Your task to perform on an android device: I'm planning to visit Cape Town with four friends, therefore search for a hotel in Cape Town for five nights between December 23rd and December 28th, 2023 in the expedia app.
Image 0: 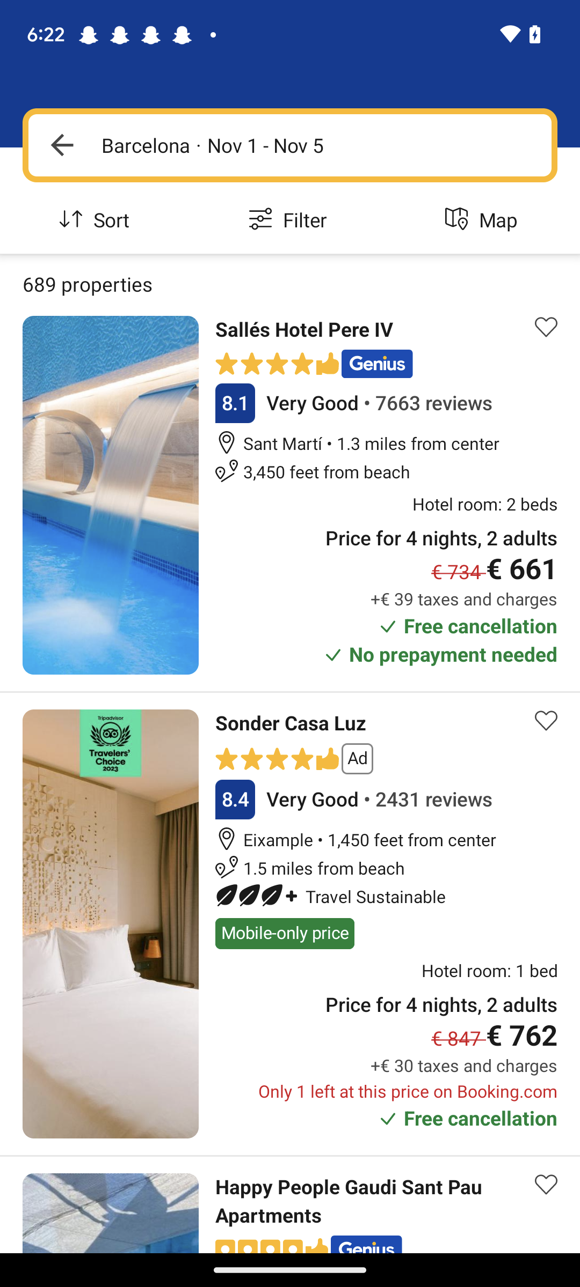
Open the expedia app
Step 0: open app "Expedia"
Image 1: 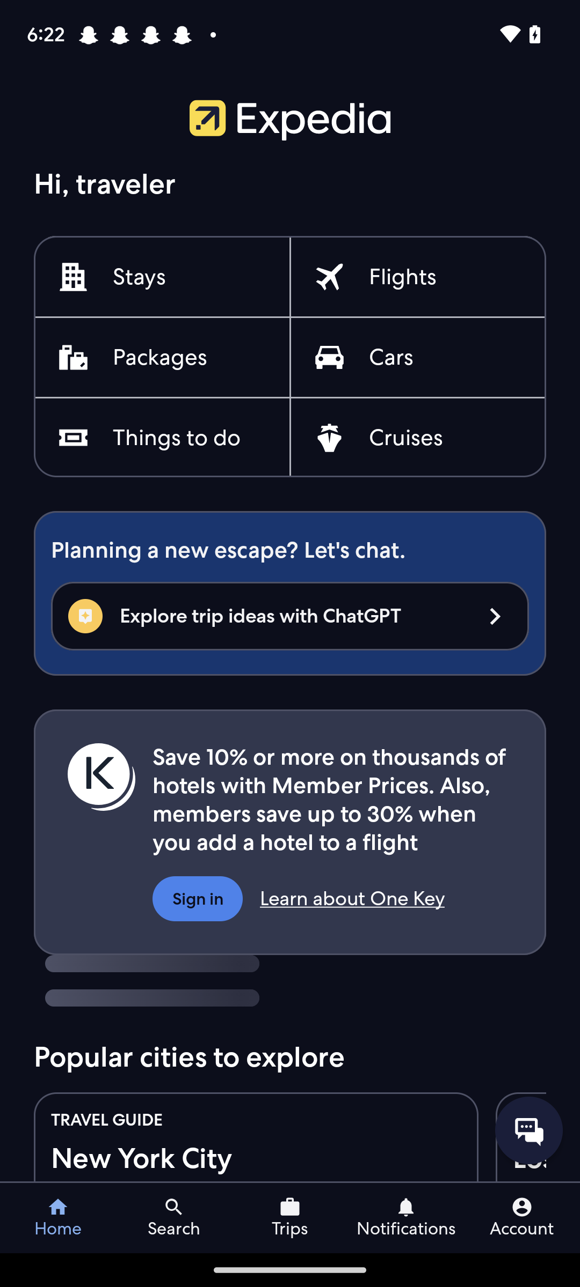
Click on the stays section
Step 1: click (139, 277)
Image 2: 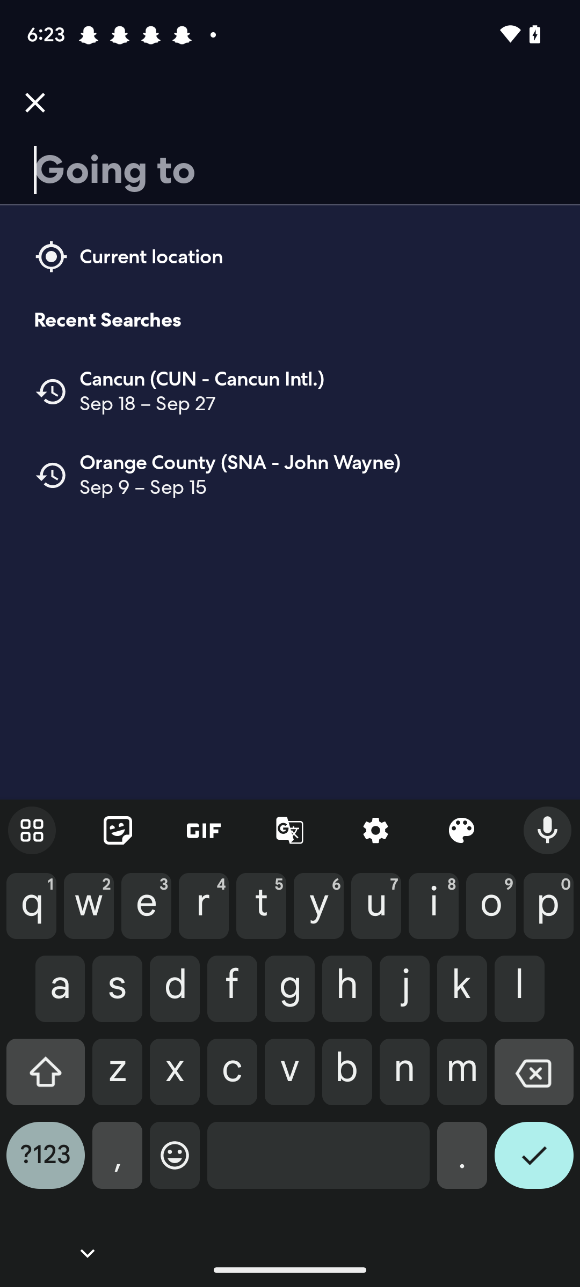
Search for Cape Town
Step 2: type "Cape Town"
Image 3: 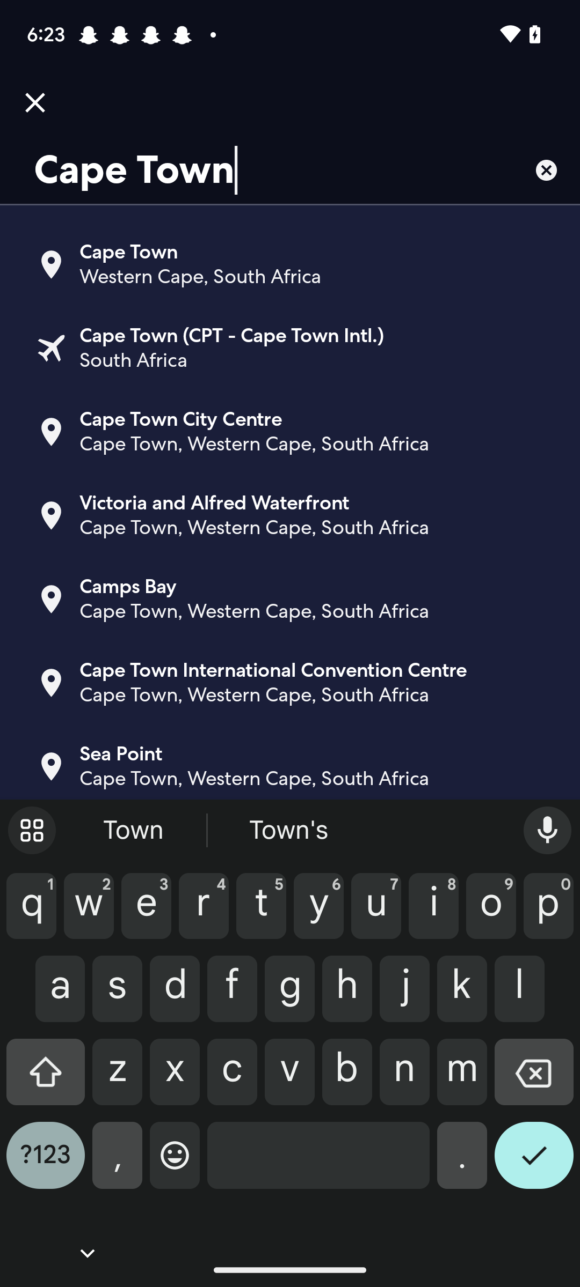
Click on the first result
Step 3: click (200, 276)
Image 4: 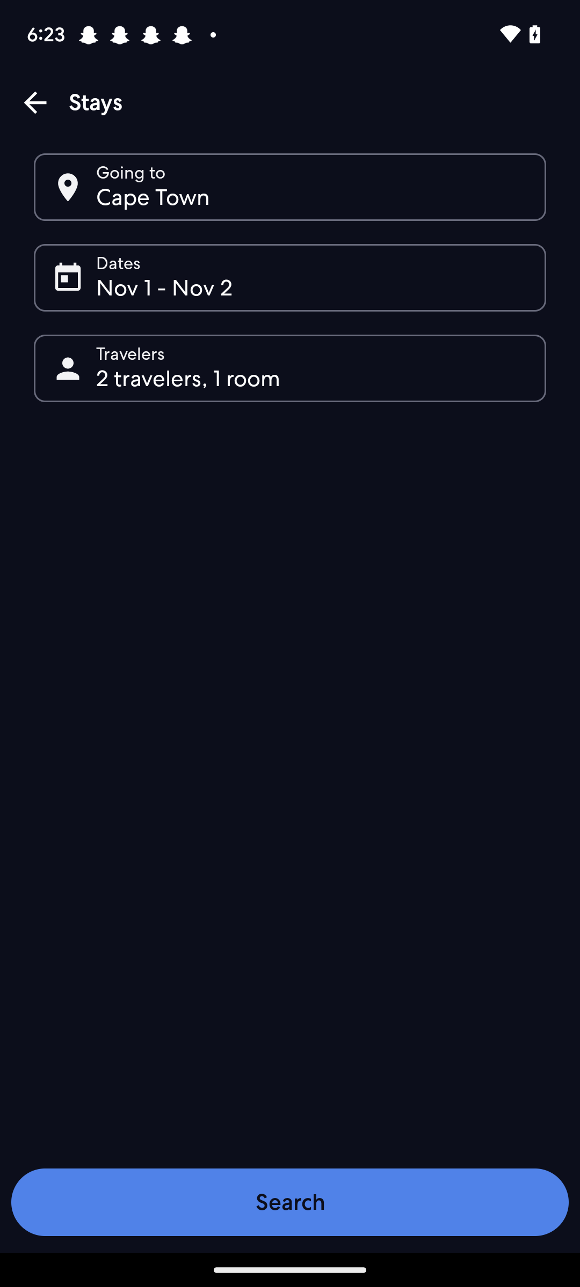
Click on the date section
Step 4: click (289, 277)
Image 5: 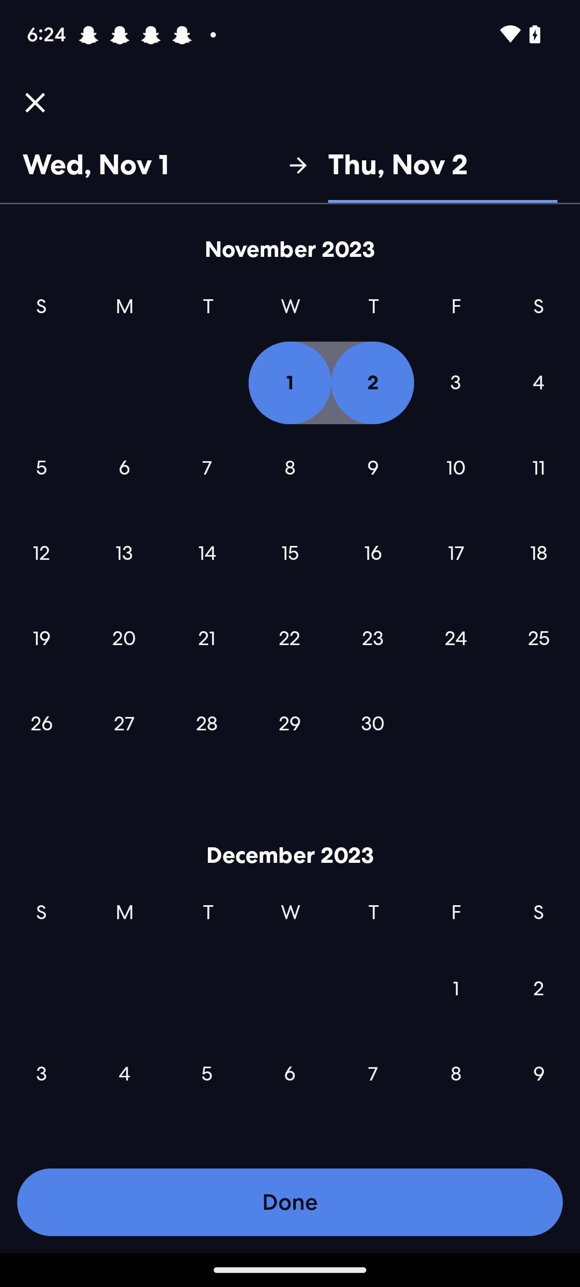
swipe up the calendar
Step 5: scroll down
Image 6: 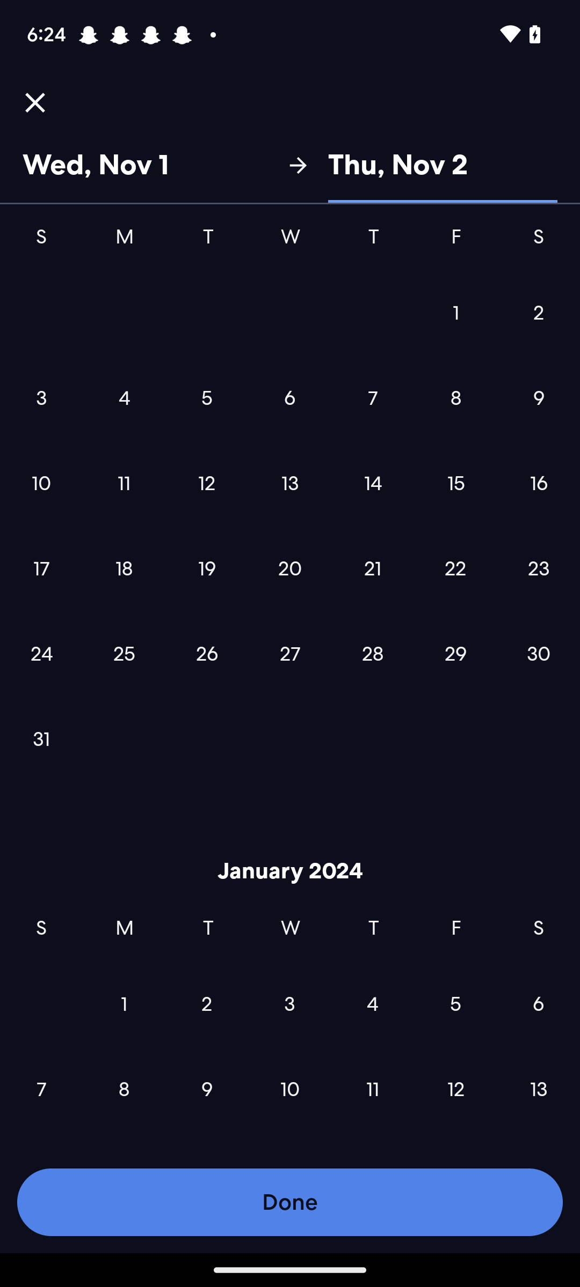
Select the start date as Dec 23.
Step 6: scroll left
Image 7: 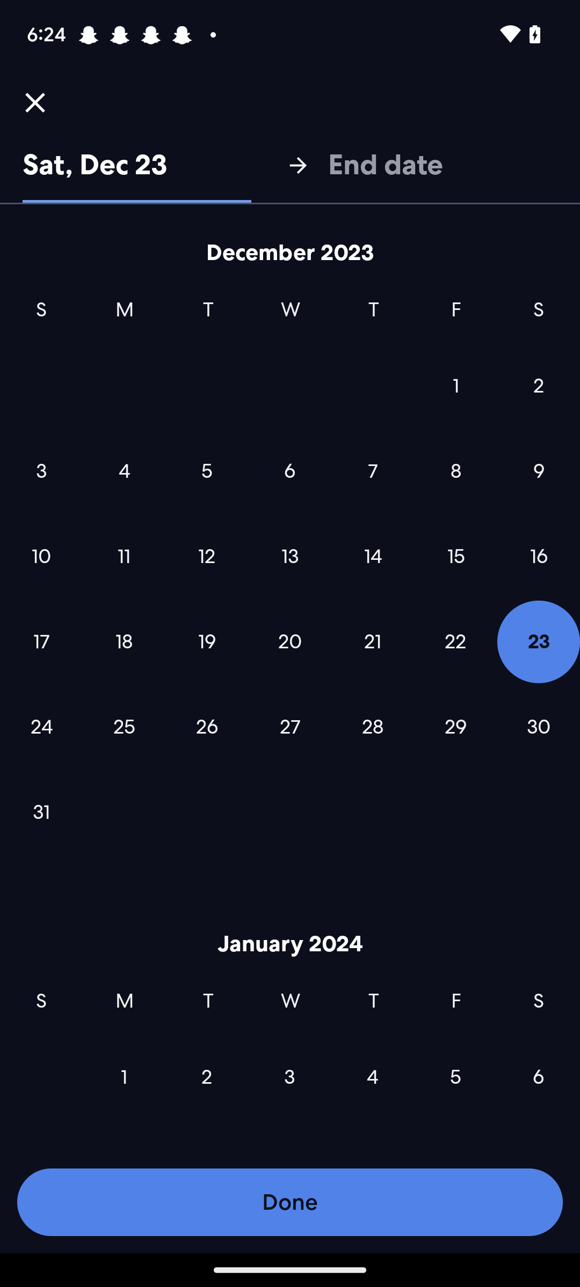
Select the end date as Dec 28.
Step 7: click (373, 727)
Image 8: 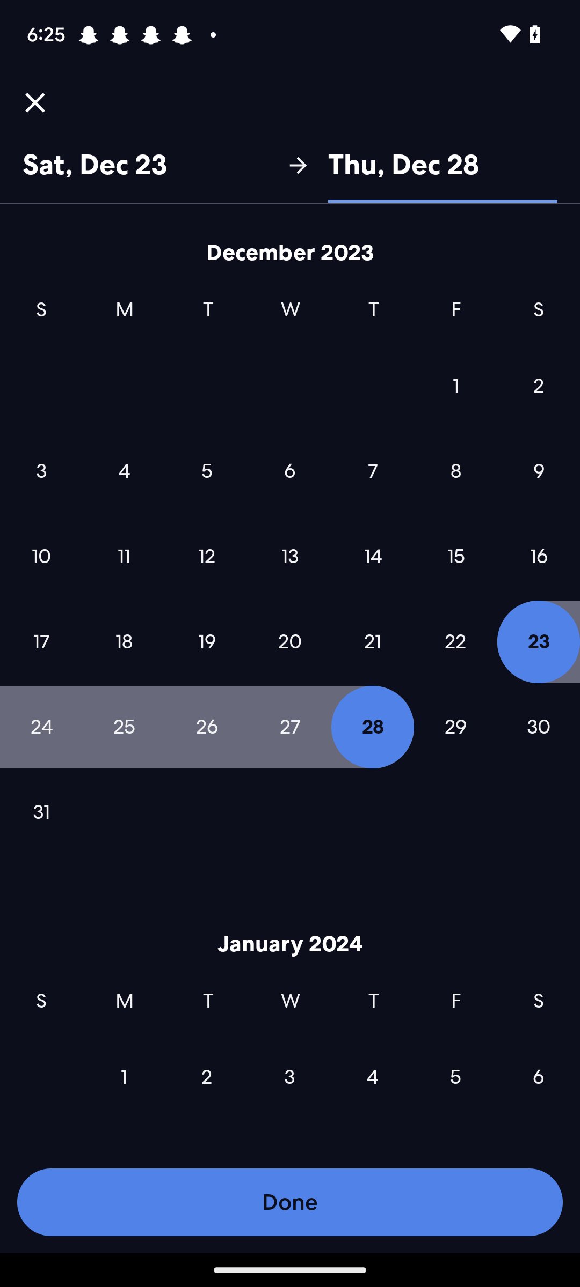
Click on the Done button at the bottom of the screen
Step 8: click (290, 1202)
Image 9: 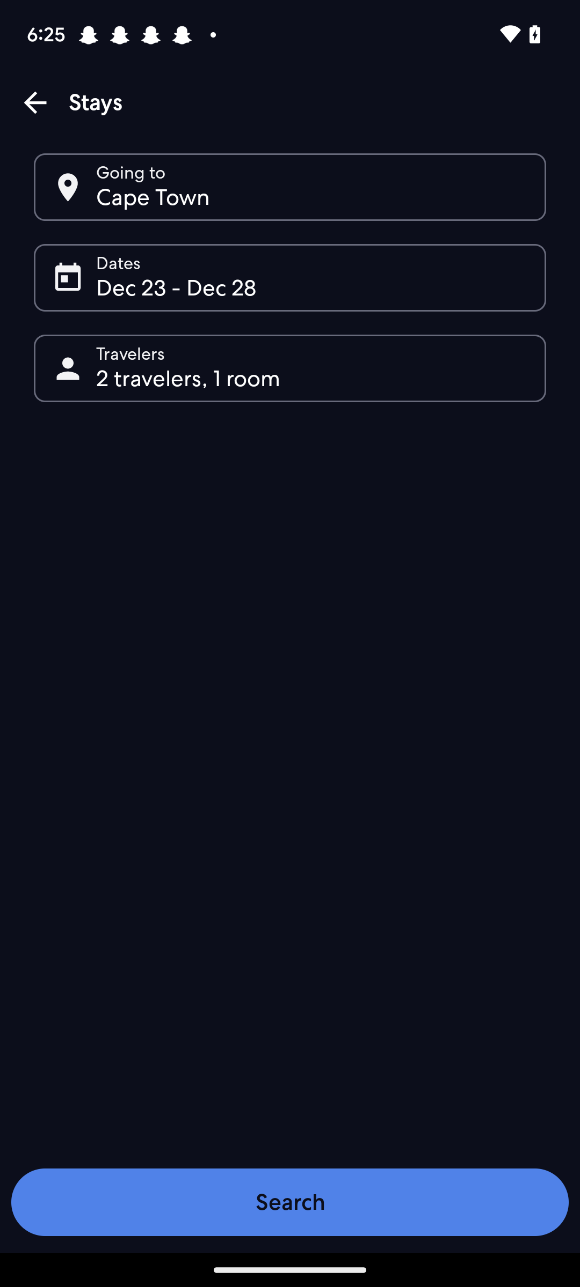
Click on the travelers section
Step 9: click (289, 368)
Image 10: 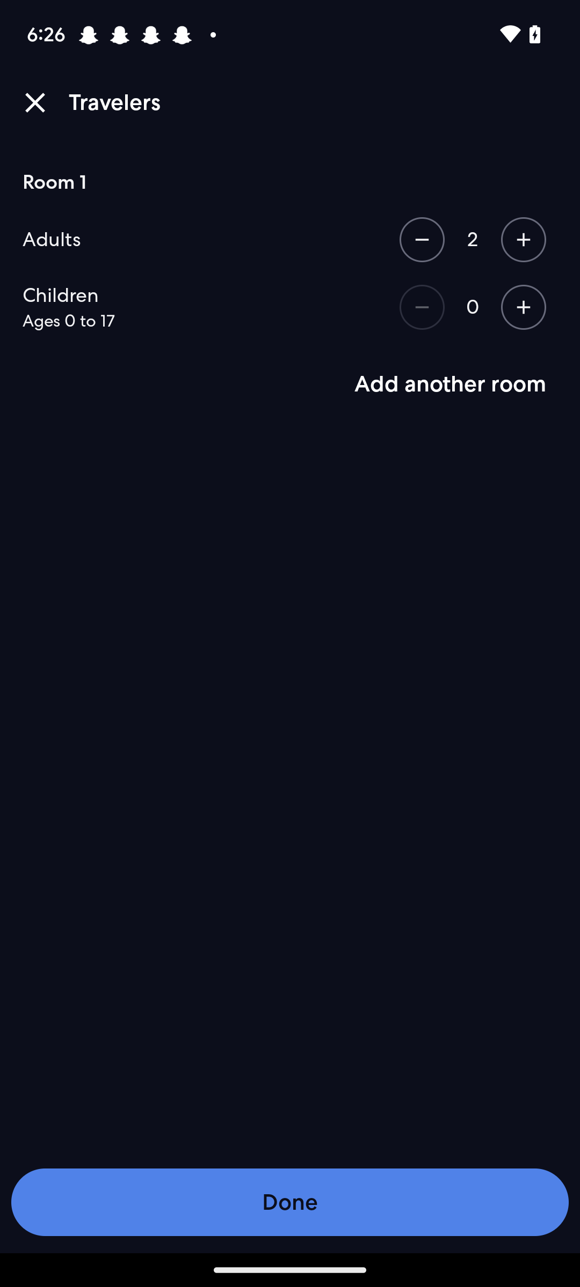
Click on the + icon of the adults section twice.
Step 10: click (524, 240)
Image 11: 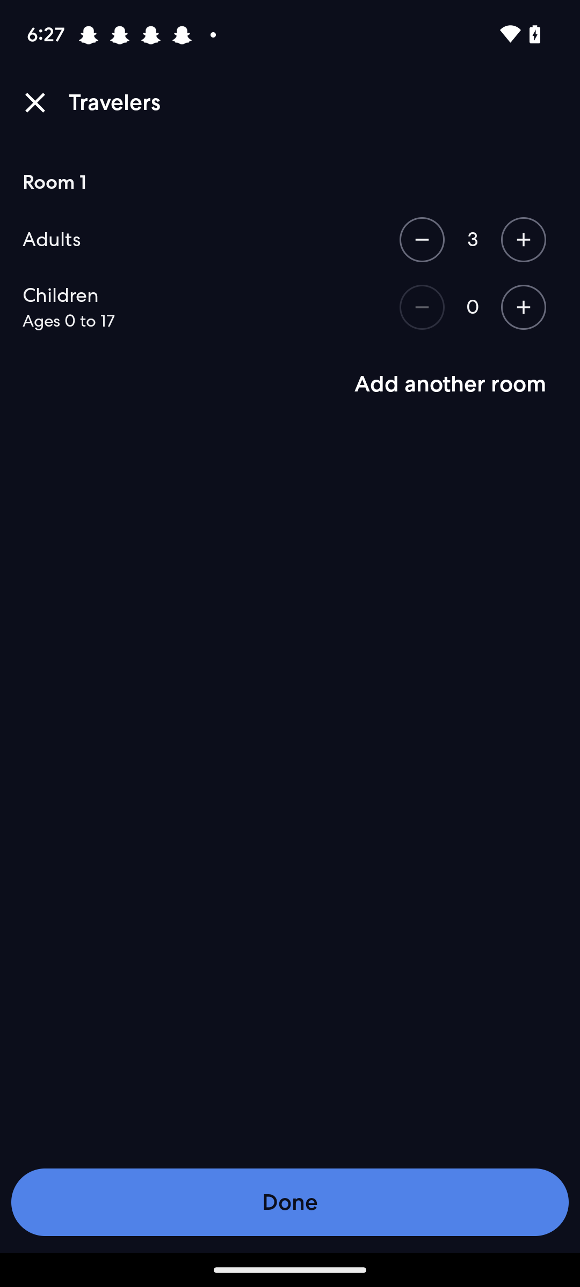
Click on the + icon of the adults section twice.
Step 11: click (524, 240)
Image 12: 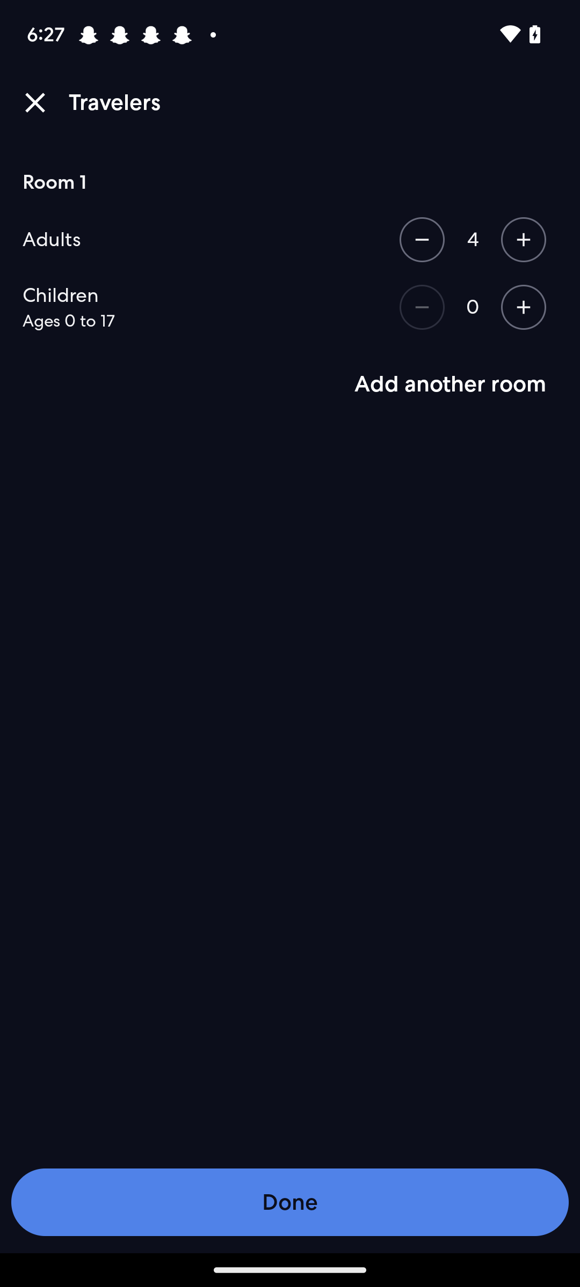
Click on the Done button at the bottom of the screen
Step 12: click (290, 1202)
Image 13: 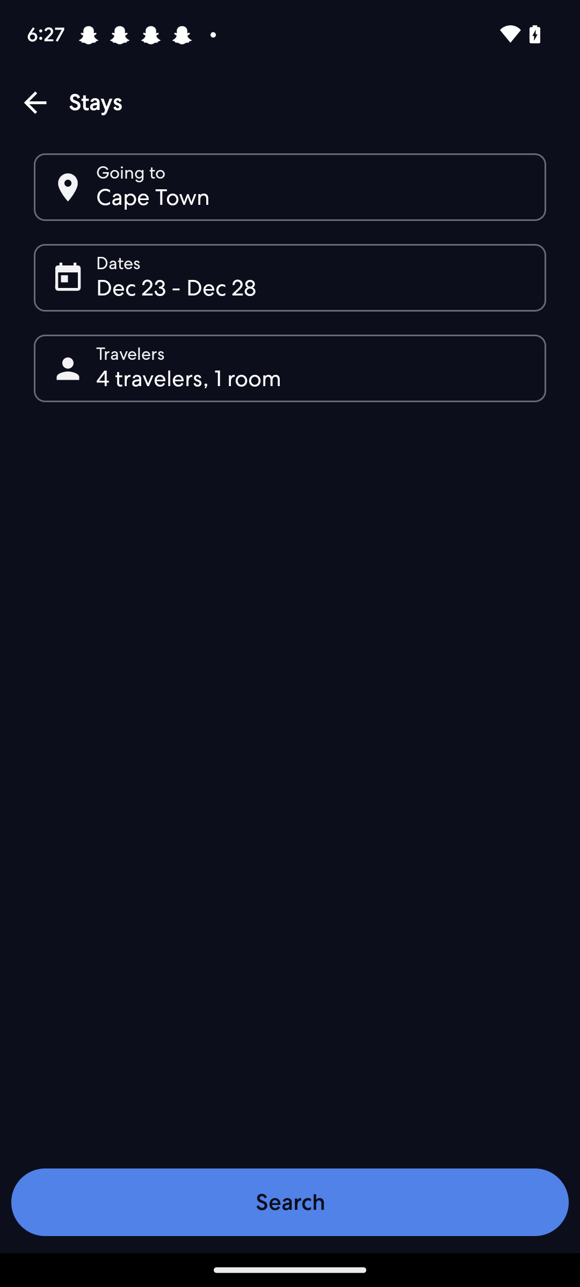
Click on the search button at the bottom of the screen
Step 13: click (290, 1202)
Image 14: 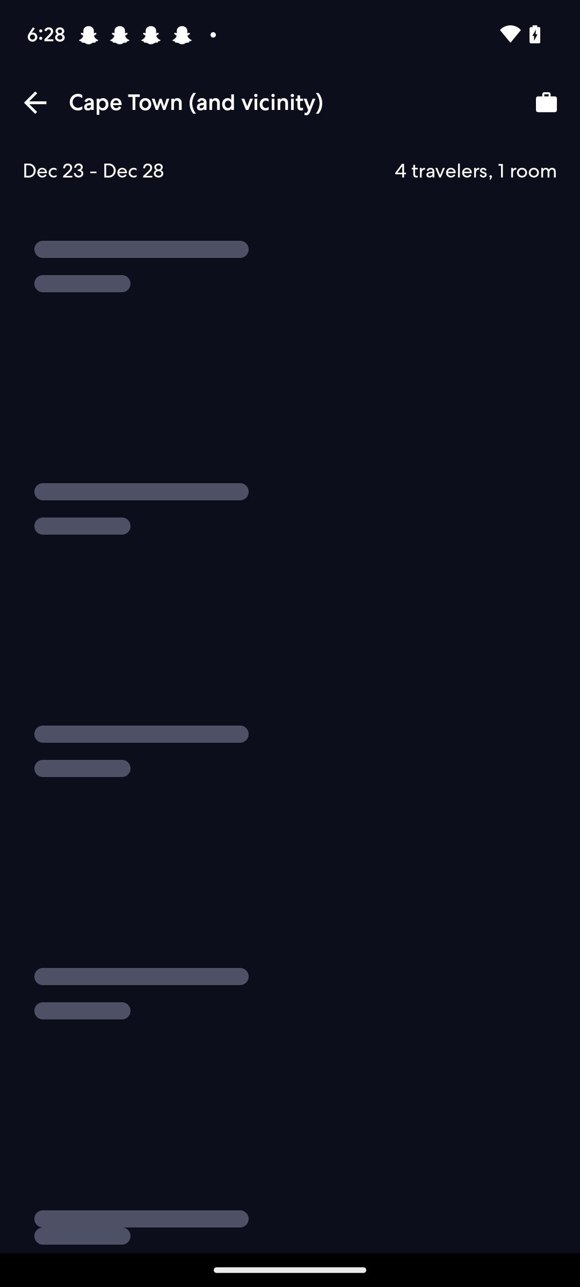
Click on the search button at the bottom of the screen
Step 14: wait